Your task to perform on an android device: In the Momondo app, Plan an itinerary for four days from Scotland to Canada on August 10,2023 to August 15,2023 and add itineraries such as Paragliding,then rearrange and save itineraries.
Image 0: 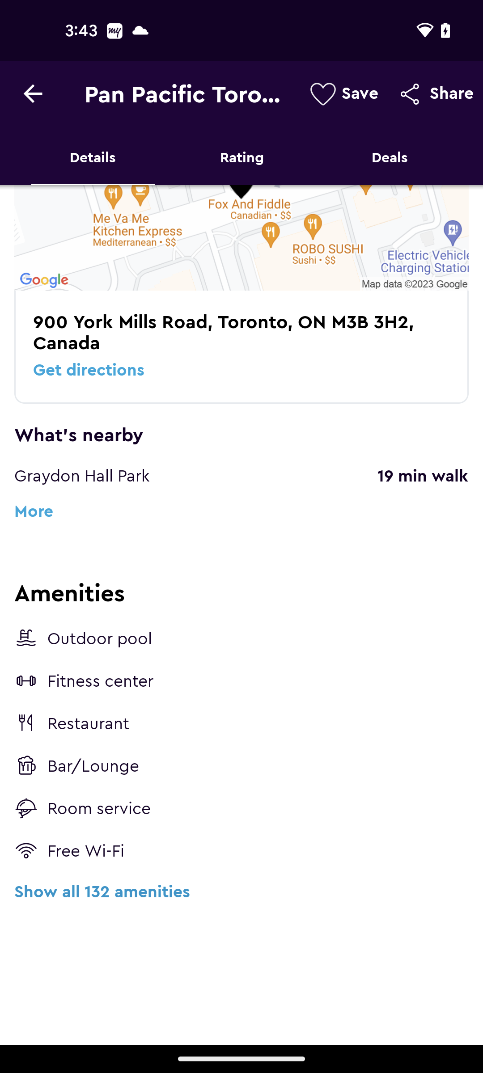
Swipe down to view the itinerary
Step 0: scroll up
Image 1: 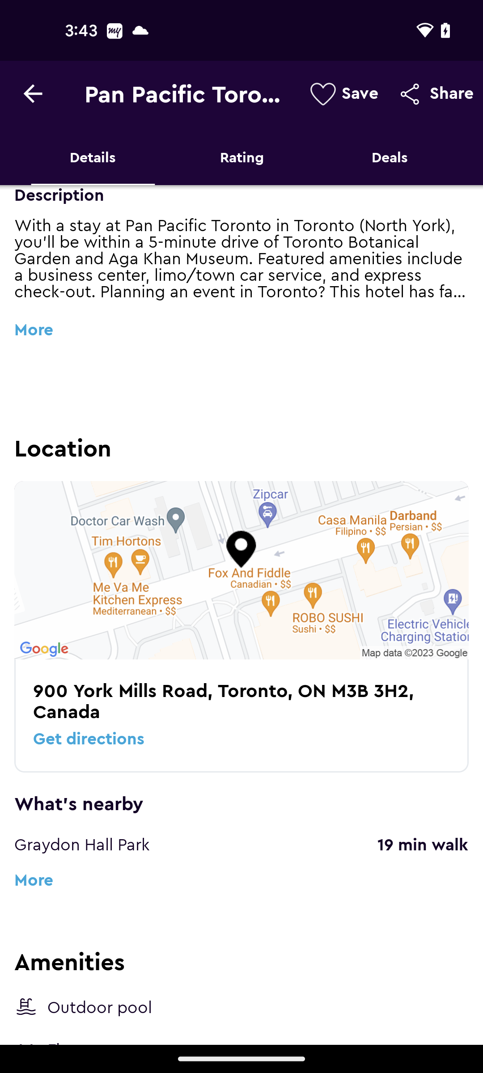
Swipe down to view the itinerary
Step 1: scroll up
Image 2: 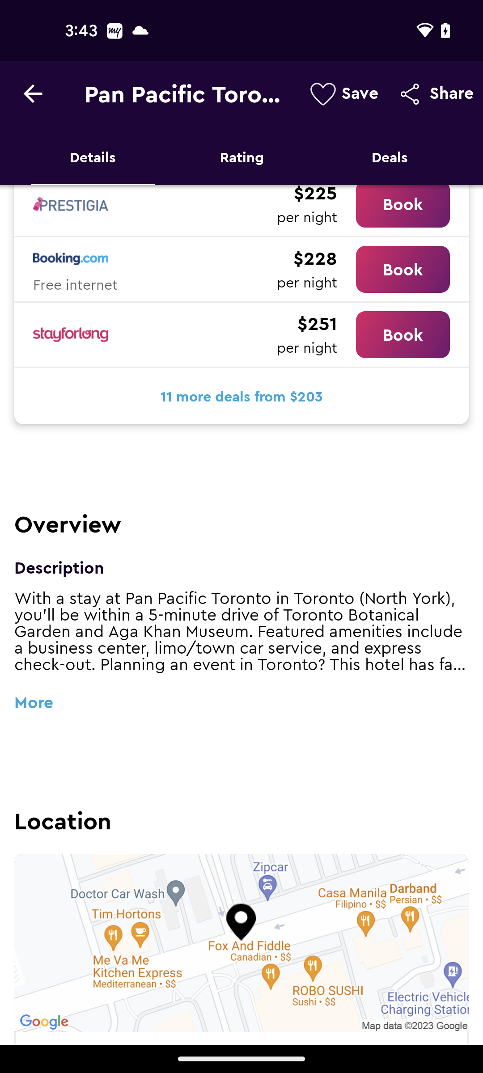
Swipe down to view the itinerary
Step 2: scroll up